Your task to perform on an android device: Go to the Adidas app and open the  ULTRA 4D then view its information and details
Image 0: 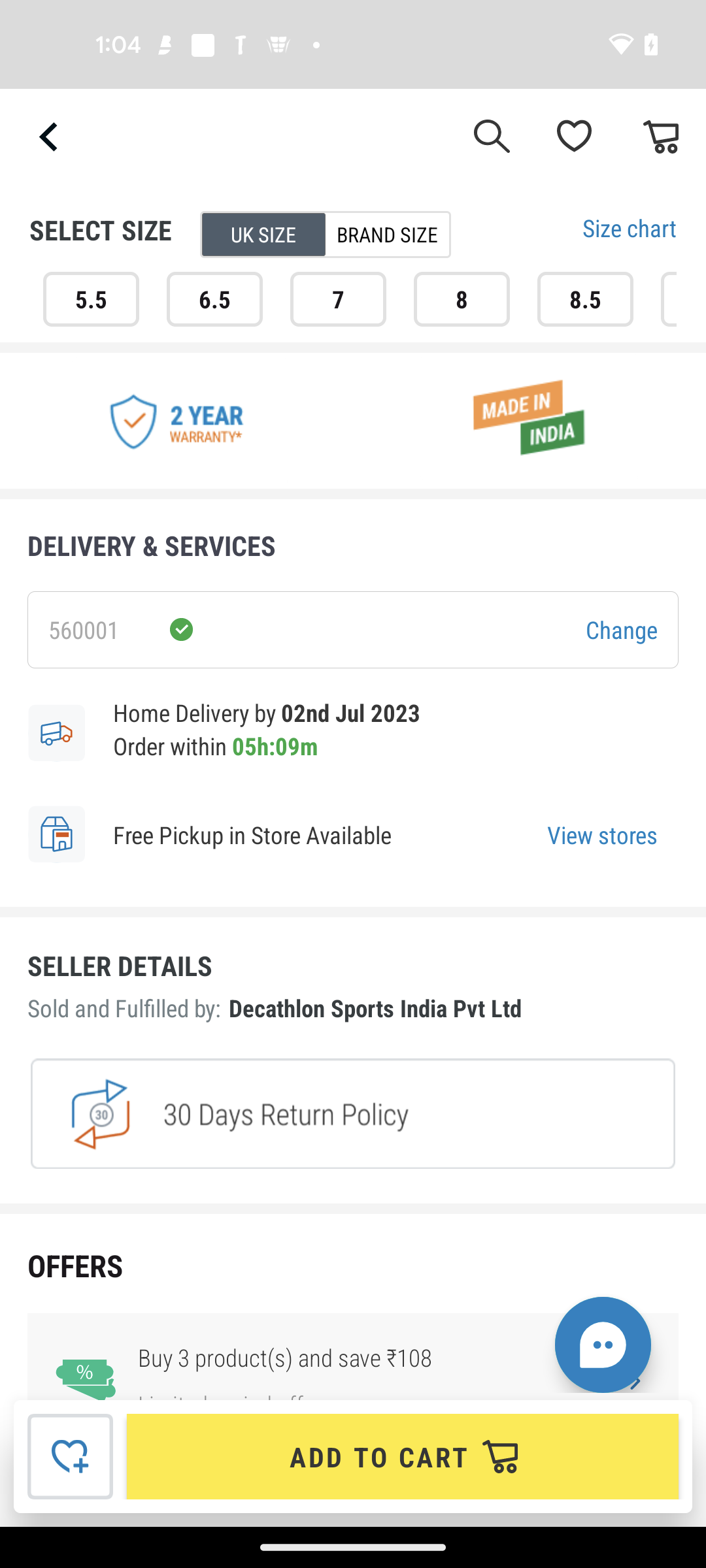
open Adidas app
Step 0: open app "adidas"
Image 1: 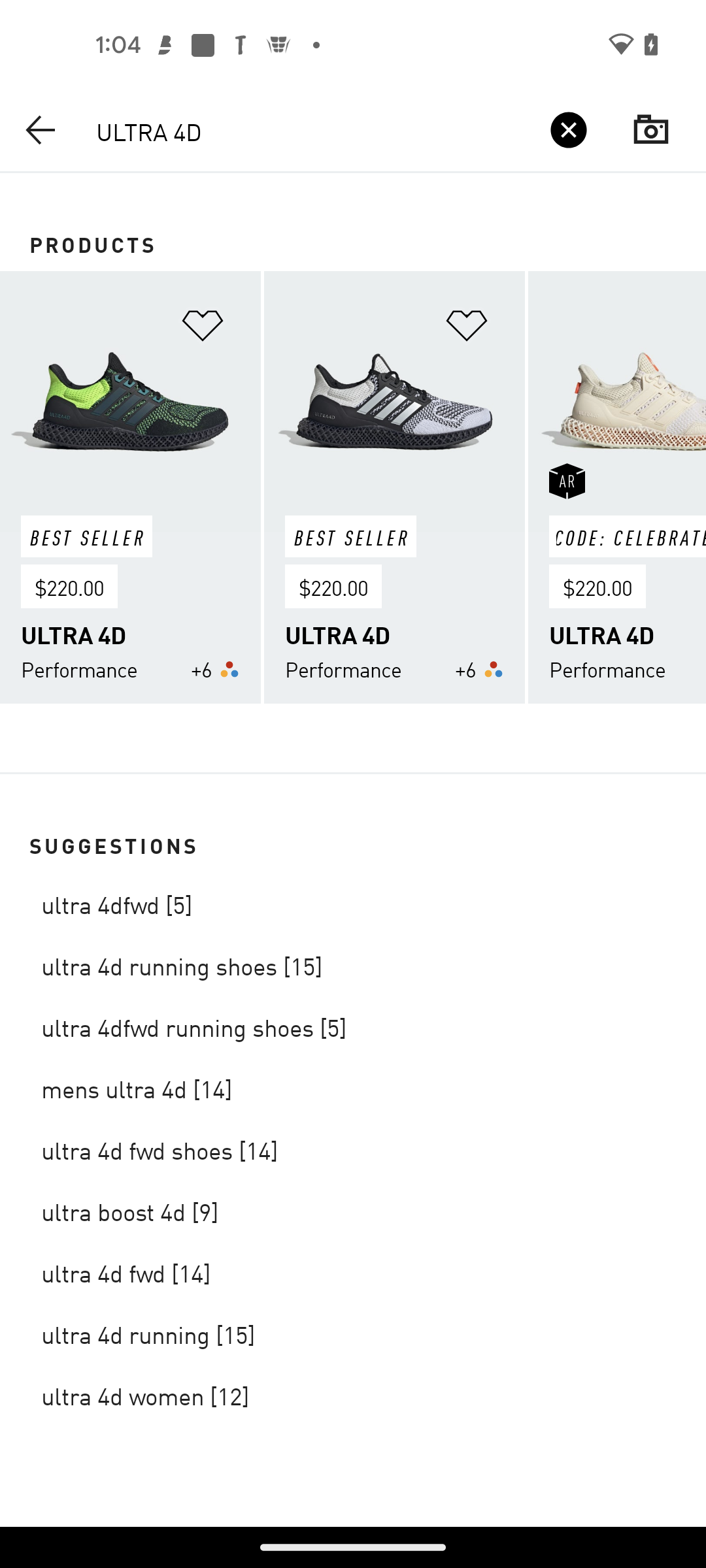
open the first option 
Step 1: click (130, 400)
Image 2: 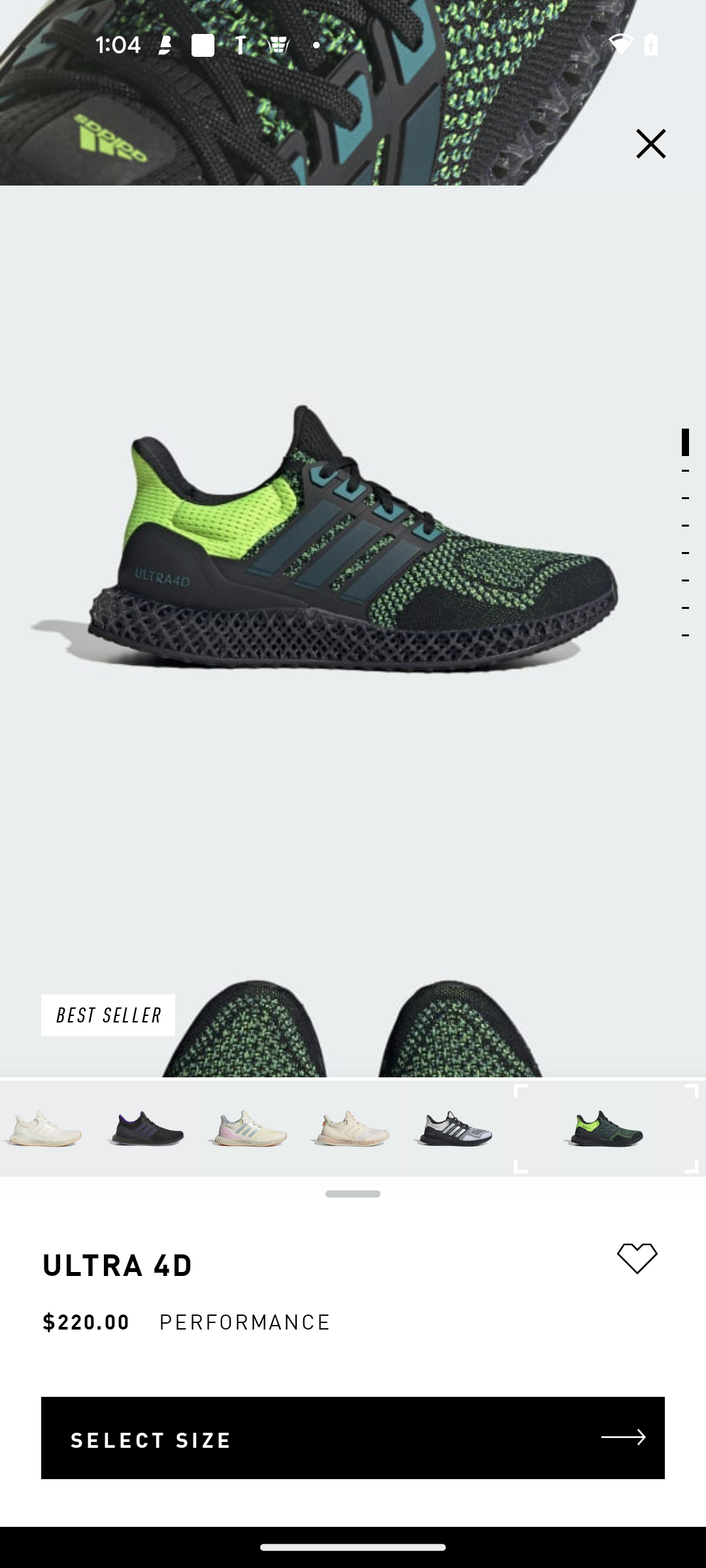
Swipe up to view the information and details 
Step 2: scroll down